Your task to perform on an android device: I'm interested in Adidas Originals ZX 750 G96718, UK Mens Shoes Trainers, so browse these shoes in the eBay app.
Image 0: 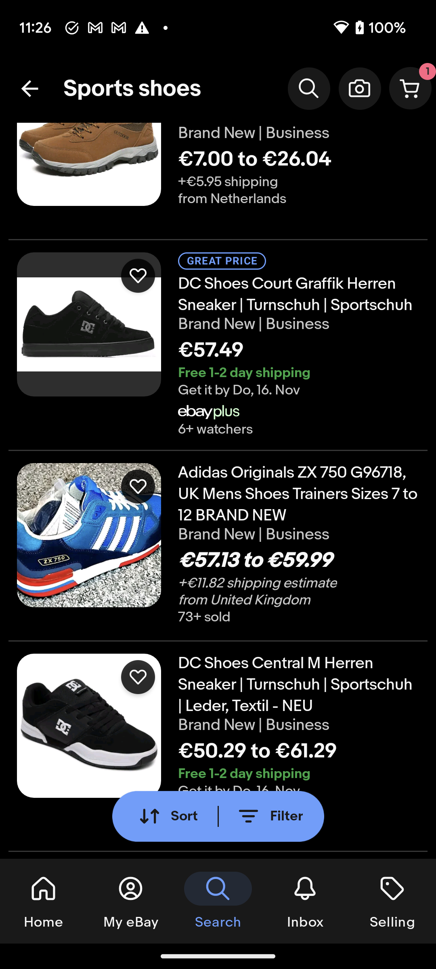
Click on the Adidas Originals ZX 750 G96718, UK Mens Shoes Trainers to view these shoes.
Step 0: click (298, 494)